Your task to perform on an android device: Open the Blinkit app and search for refined Oil.
Image 0: 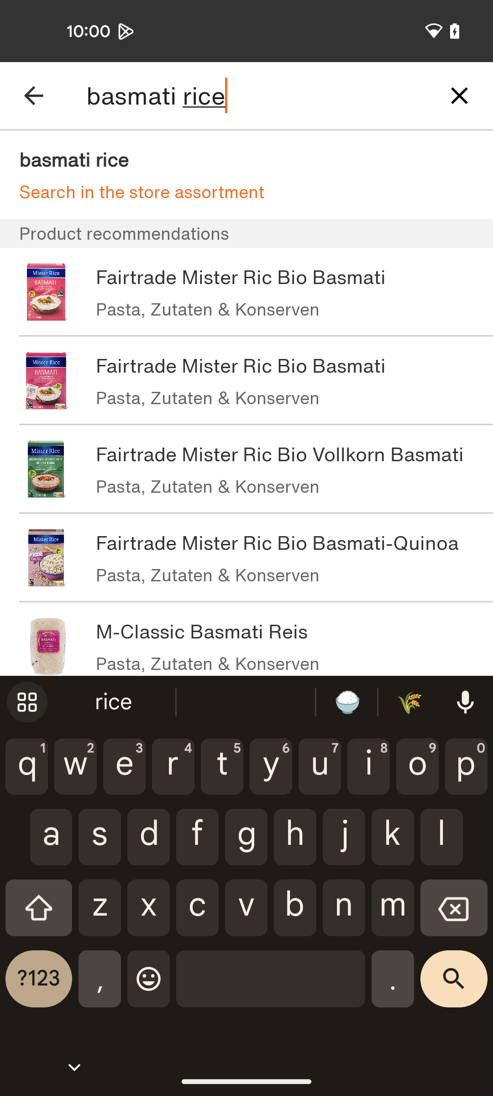
Open the Blinkit app
Step 0: open app "Blinkit"
Image 1: 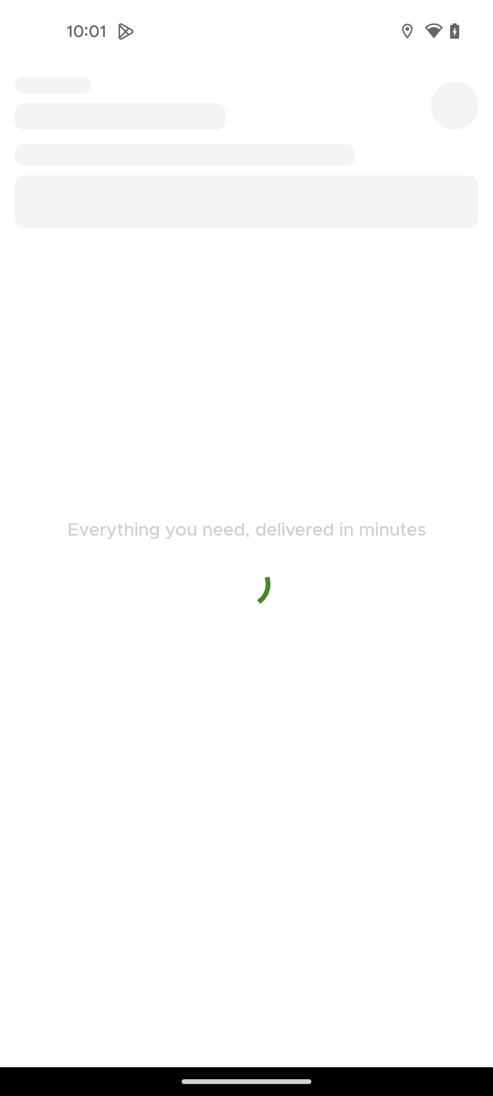
Open the Blinkit app
Step 1: wait
Image 2: 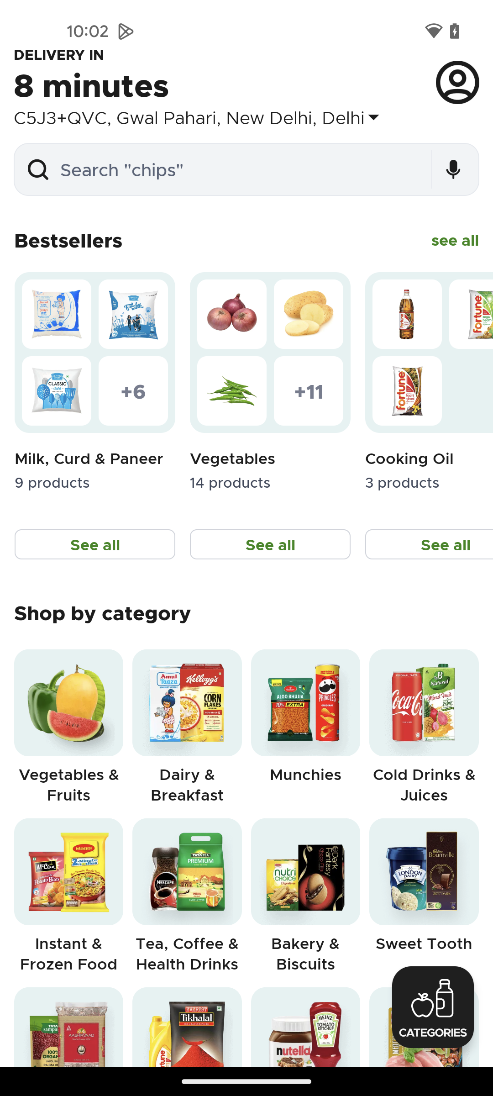
Click on the search bar at the top of the screen
Step 2: click (239, 169)
Image 3: 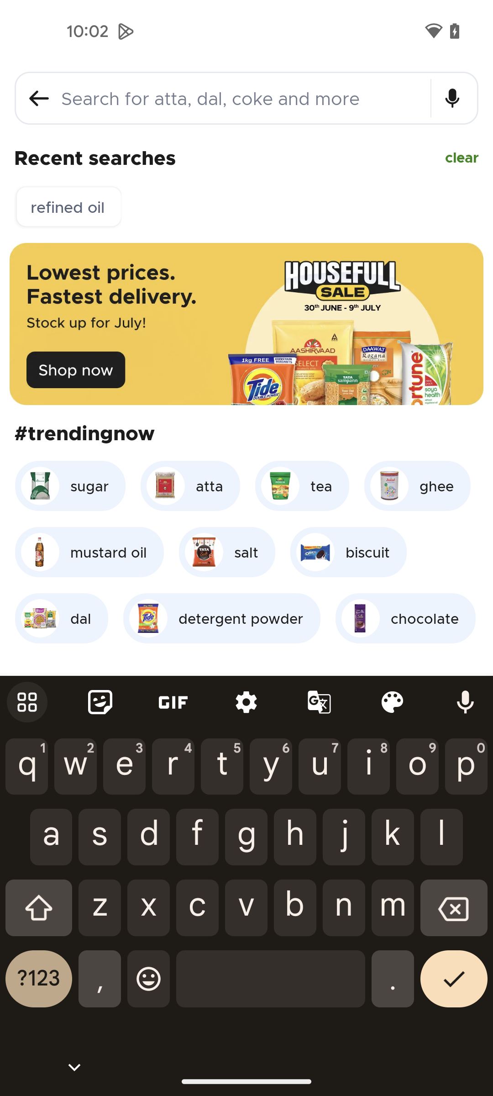
Search for Refined Oil
Step 3: type "refined Oil"